Your task to perform on an android device: Purchasing a Drill machine for home use is something I am looking forward to. Use the Jio Mart app to look for a Drill machine.
Image 0: 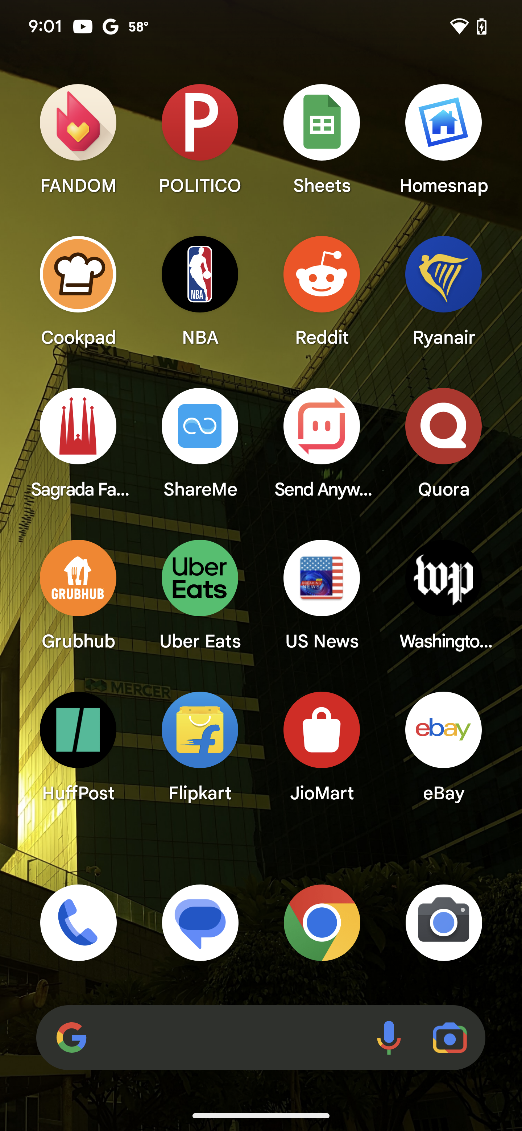
Open Jiomart app
Step 0: open app "JioMart"
Image 1: 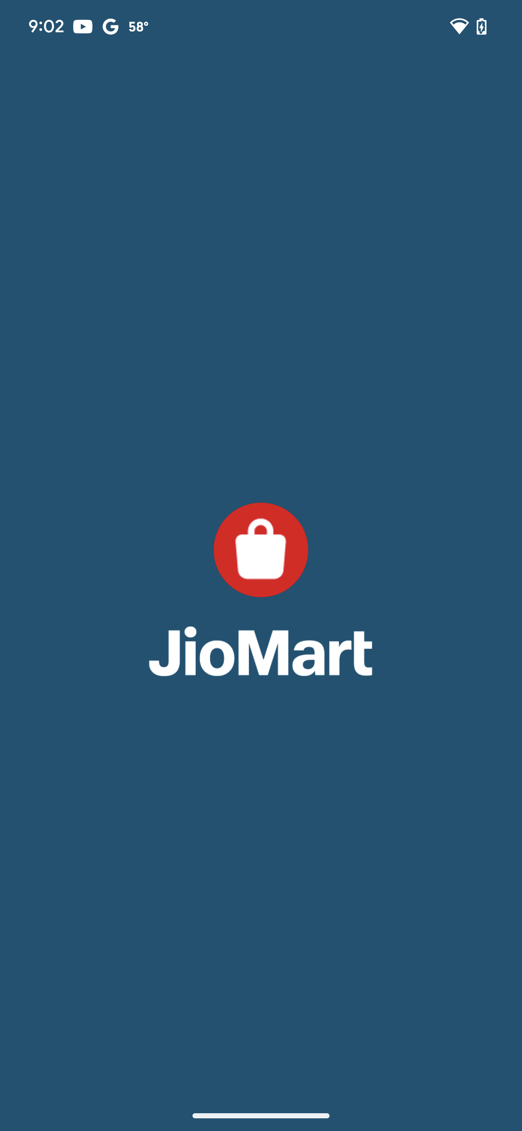
Open Jiomart app
Step 1: wait
Image 2: 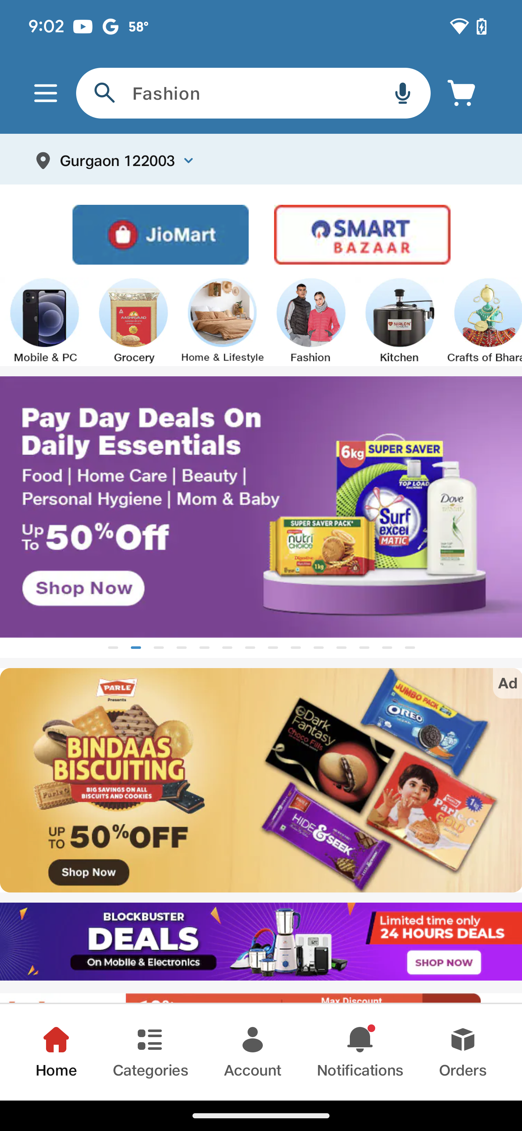
Click on the search bar 
Step 2: click (302, 107)
Image 3: 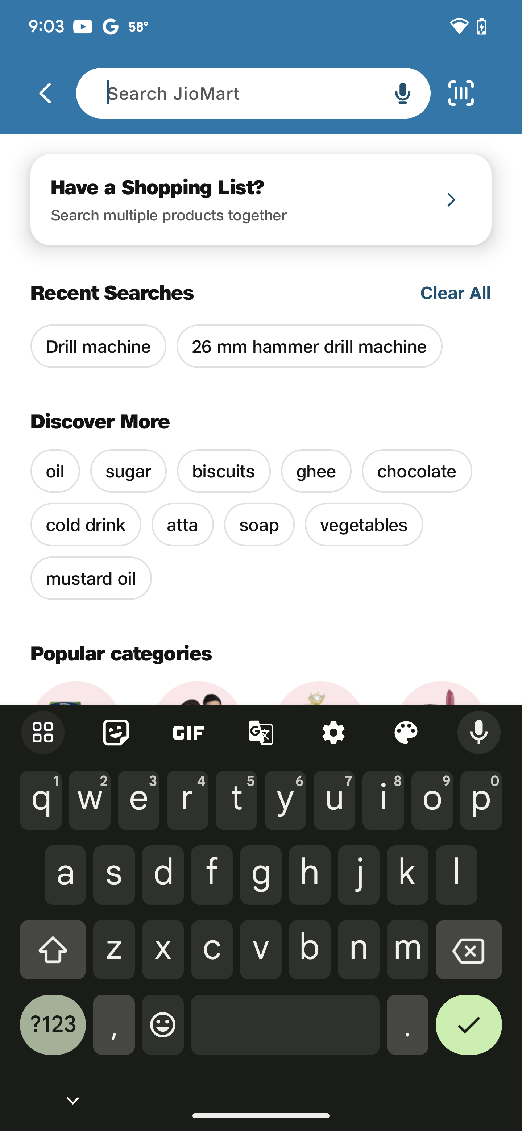
Type Drill machine in the search Bar
Step 3: type "Drill machine"
Image 4: 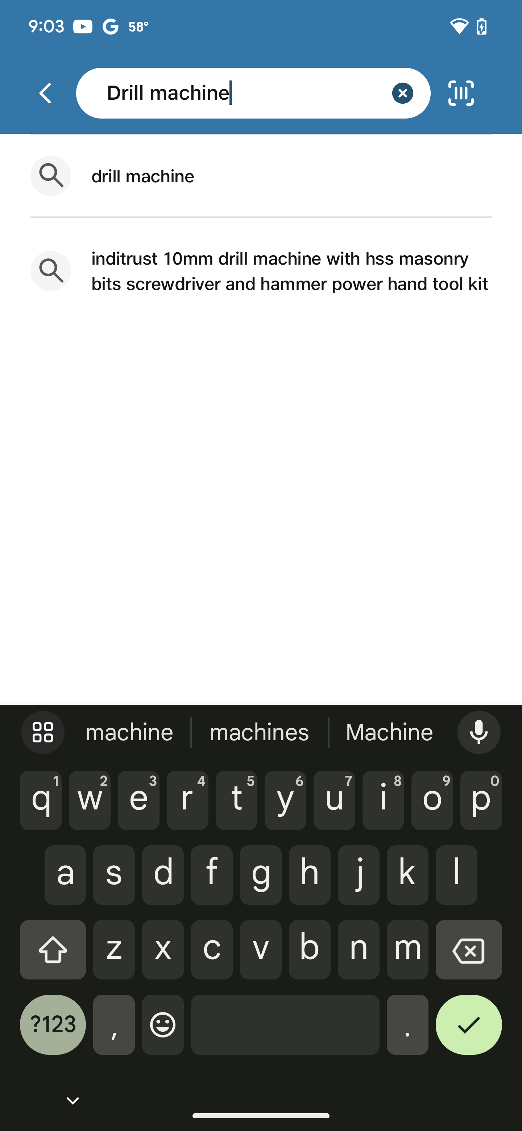
Click on the right tick icon at the right corner of the keyboard
Step 4: click (469, 1032)
Image 5: 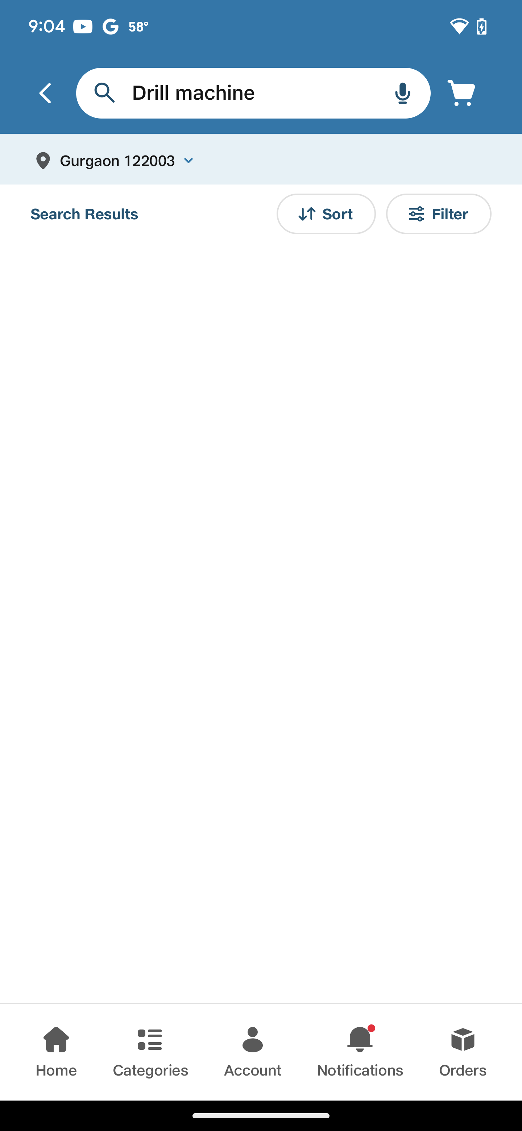
Click on the right tick icon at the right corner of the keyboard
Step 5: wait